Your task to perform on an android device: I want to view the Nike Fly 4 brand shoes and compare them to the other sellers
Image 0: 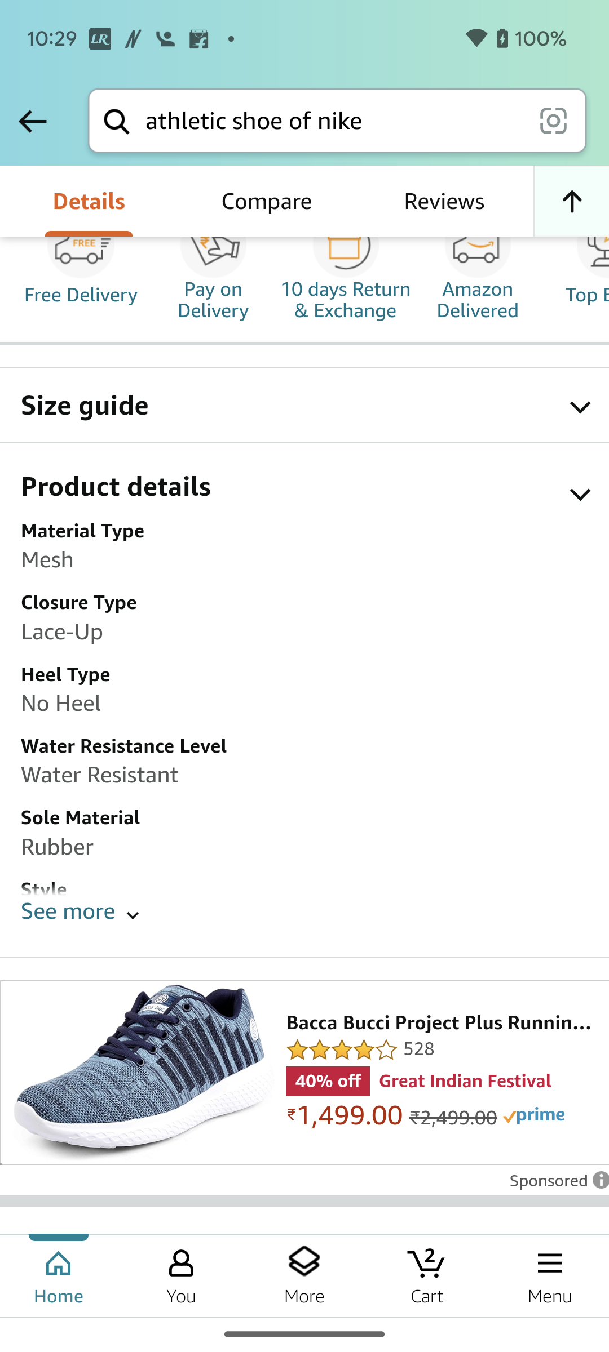
Click on the Compare option 
Step 0: click (266, 201)